Your task to perform on an android device: click on the proceed to checkout button and add the following address  Mr. abc , 123 gurugram mobile number 9999999999.
Image 0: 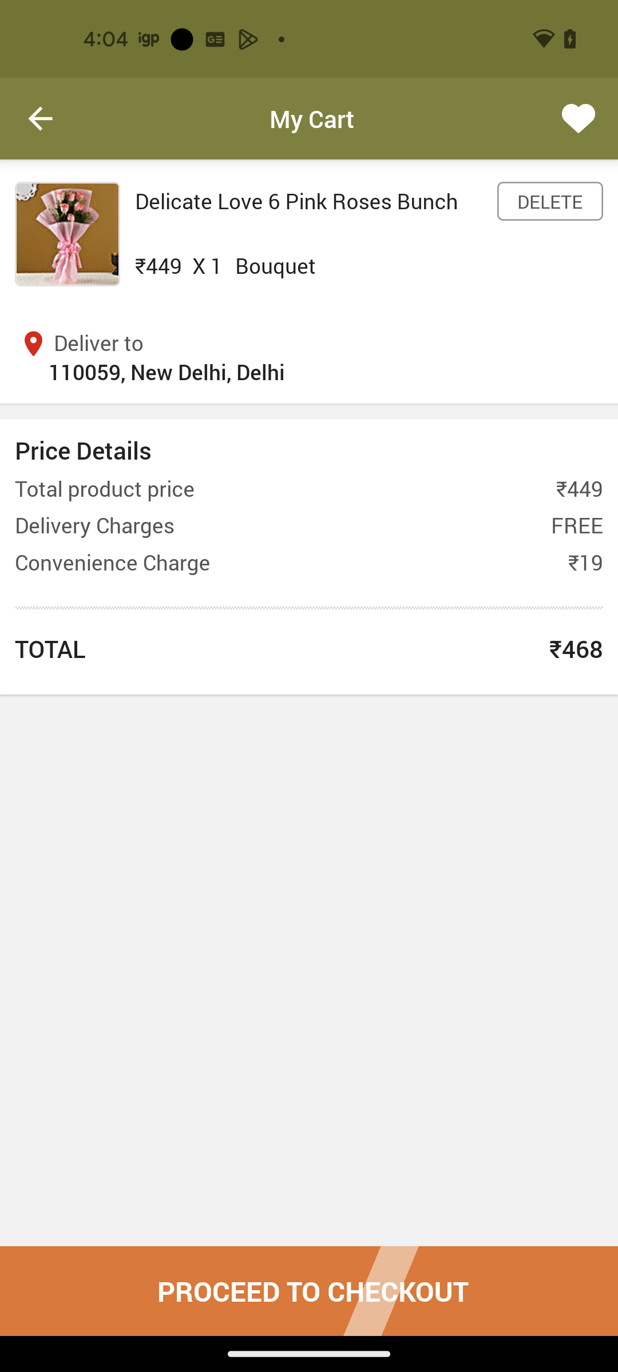
Click on the proceed to checkout button.
Step 0: click (386, 1311)
Image 1: 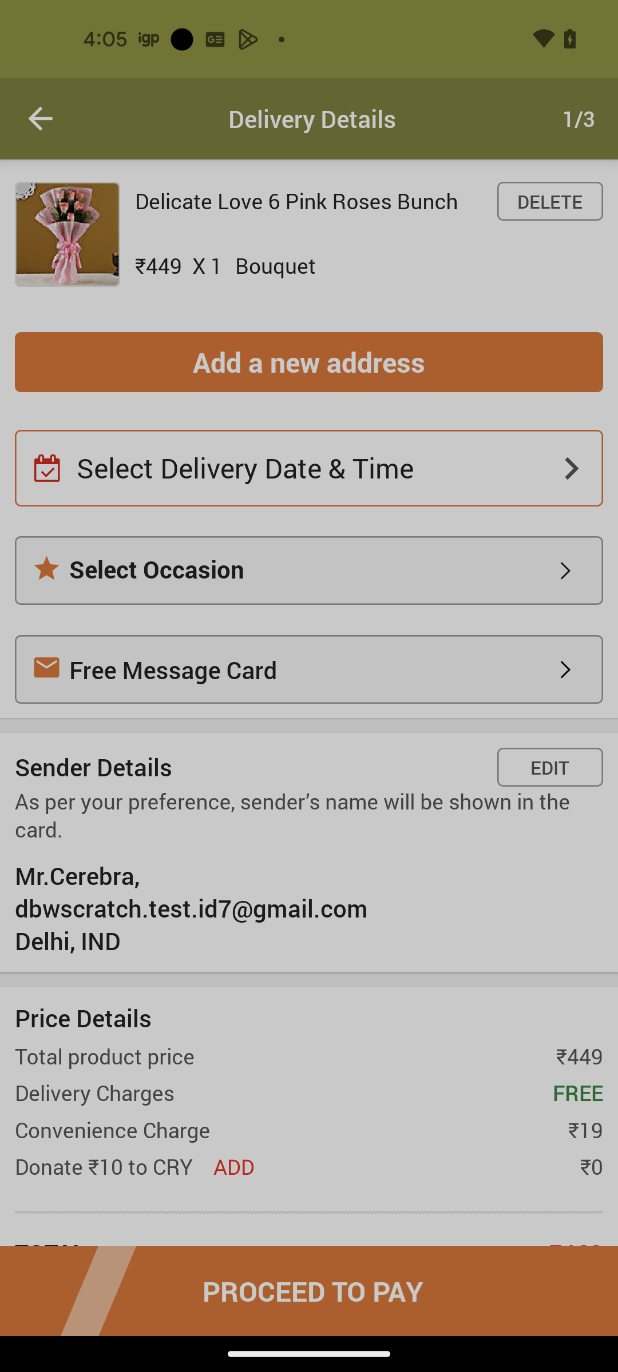
Click on the add a new address button.
Step 1: click (354, 349)
Image 2: 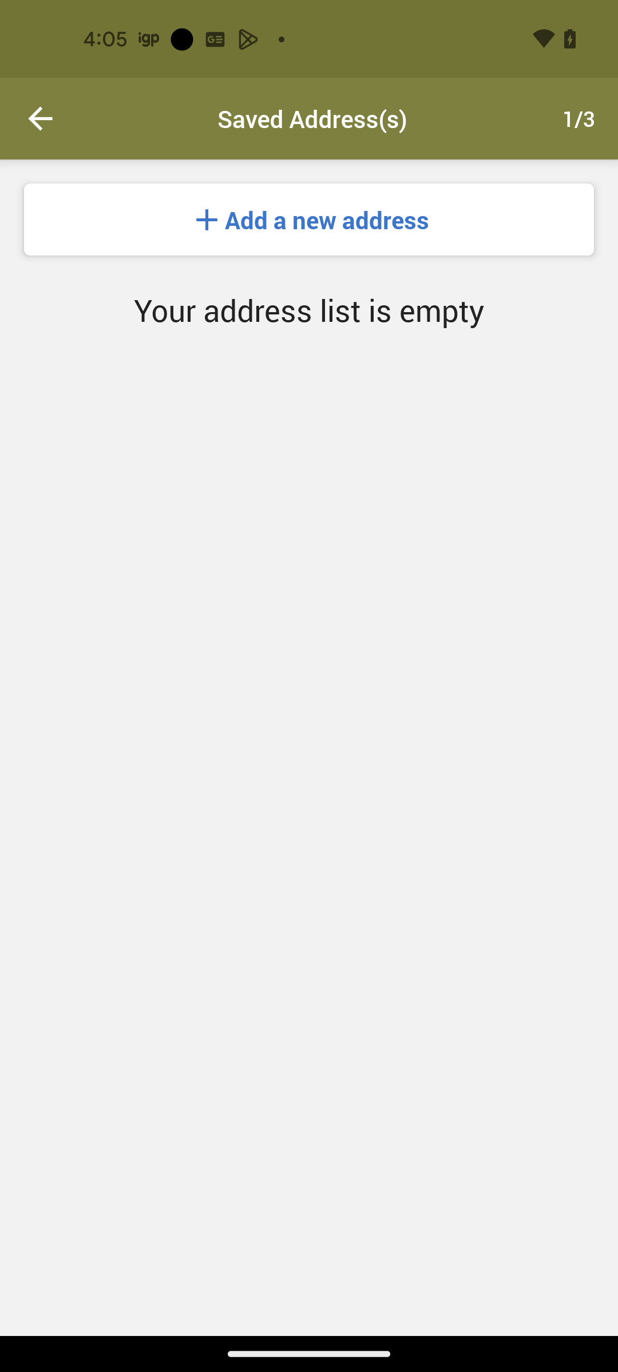
Again click on add a new address button.
Step 2: click (272, 221)
Image 3: 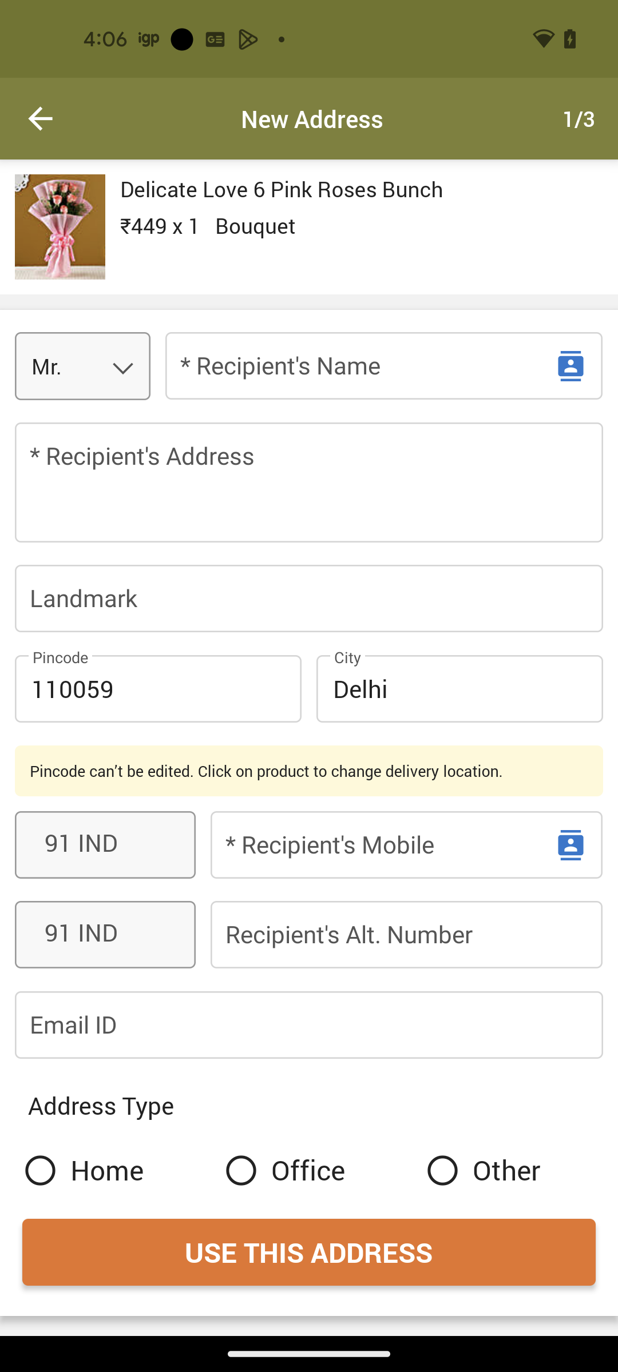
Click on the recipient name tab and type abc.
Step 3: click (280, 365)
Image 4: 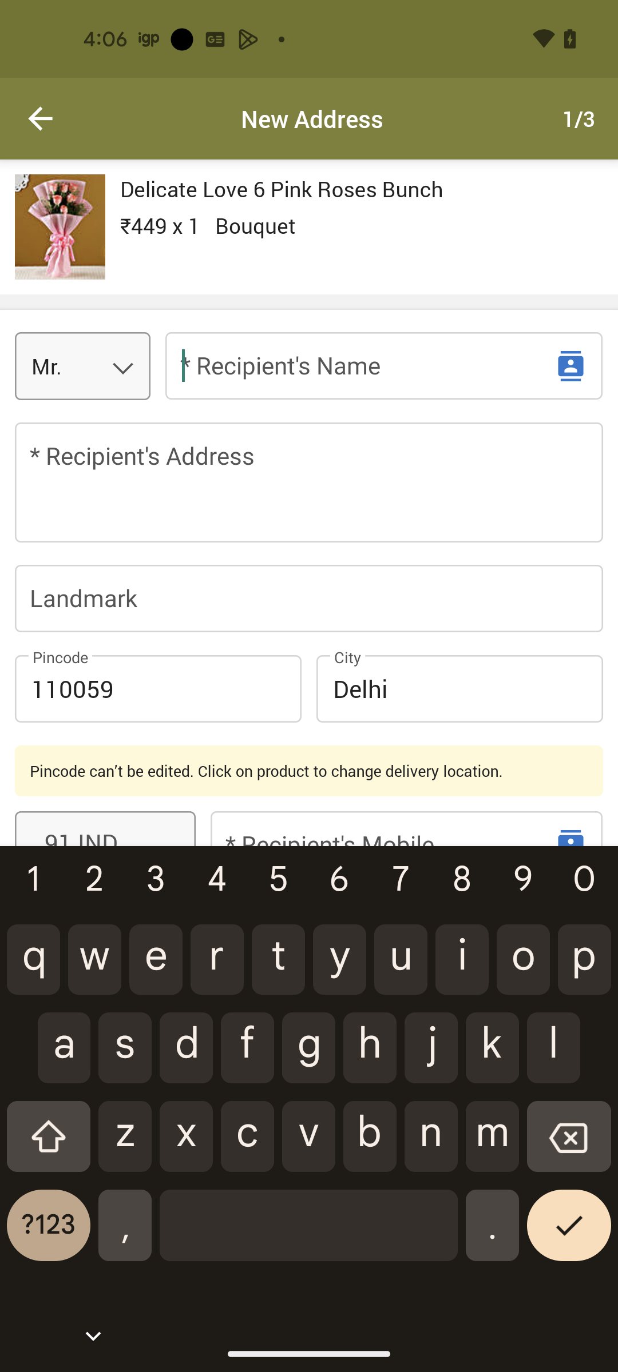
Click on the recipient name tab and type abc.
Step 4: type "abc"
Image 5: 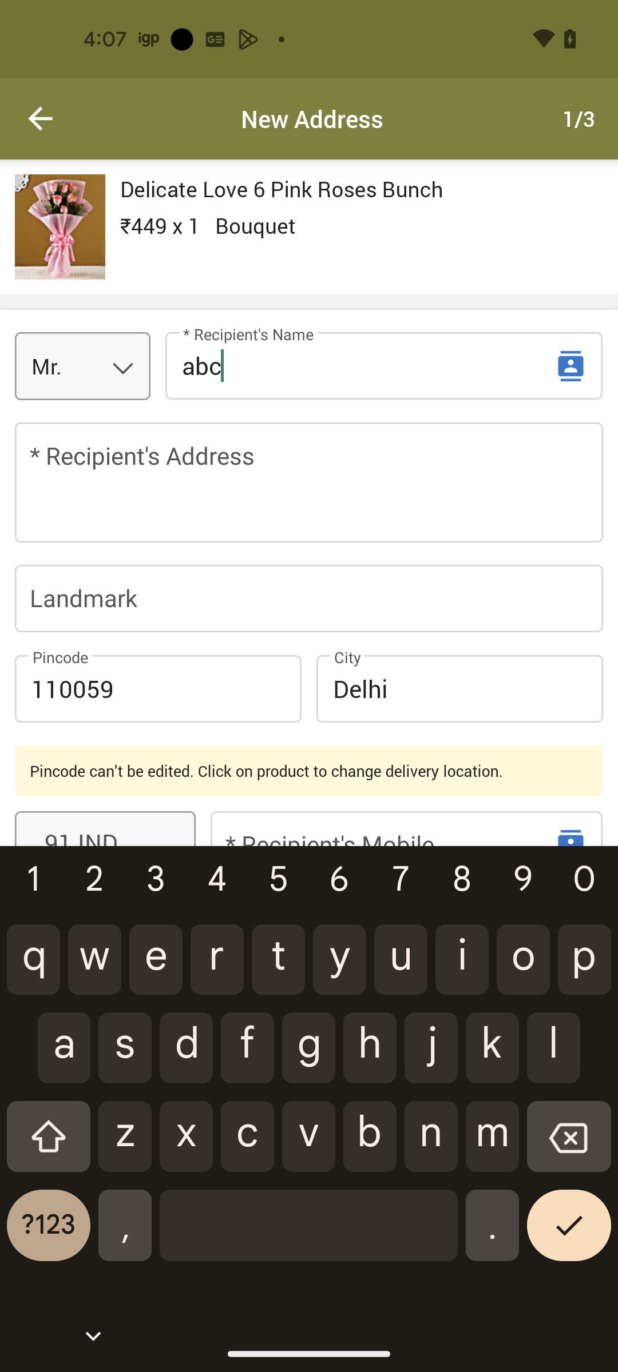
Click on the recipient address and type 123 gurugram.
Step 5: click (142, 481)
Image 6: 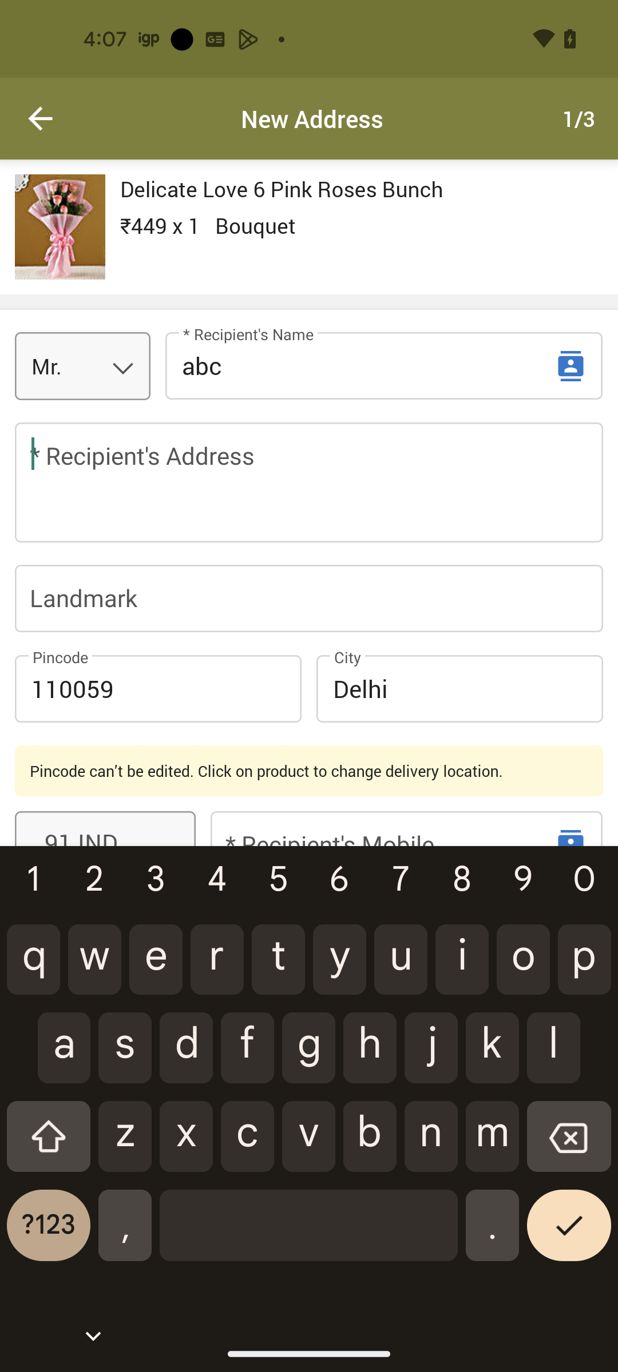
Click on the recipient address and type 123 gurugram.
Step 6: type "123 gurugram"
Image 7: 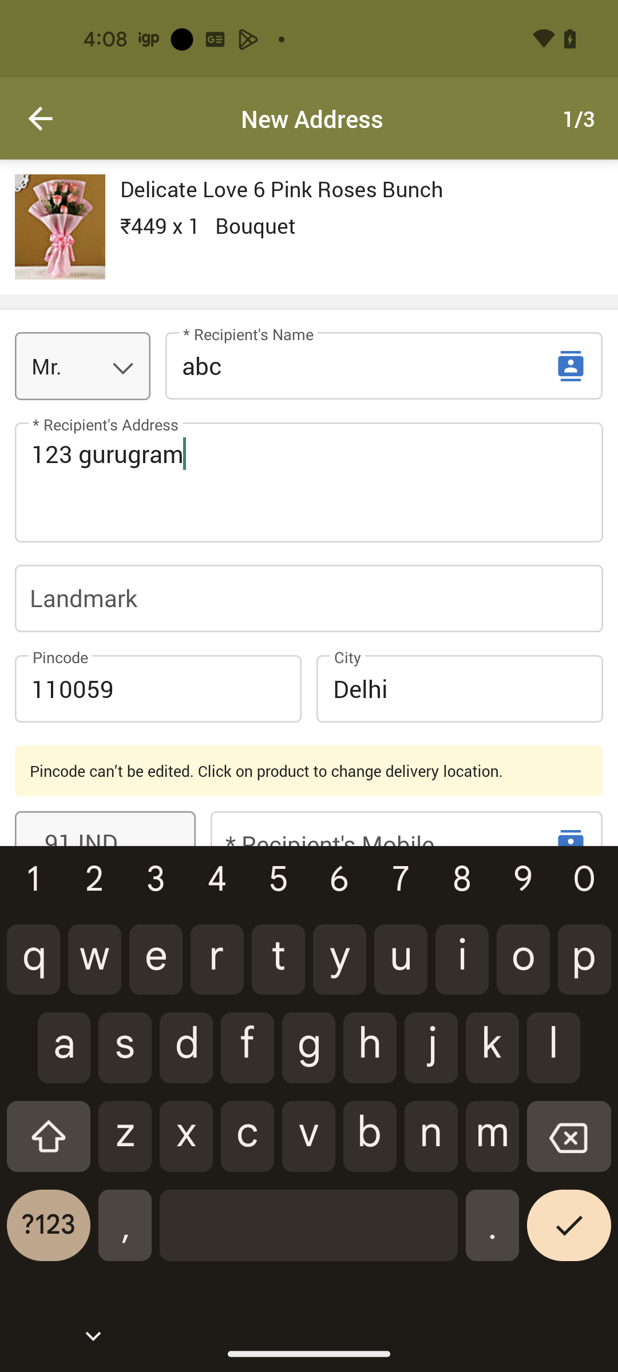
scroll down to view the full screen.
Step 7: scroll down
Image 8: 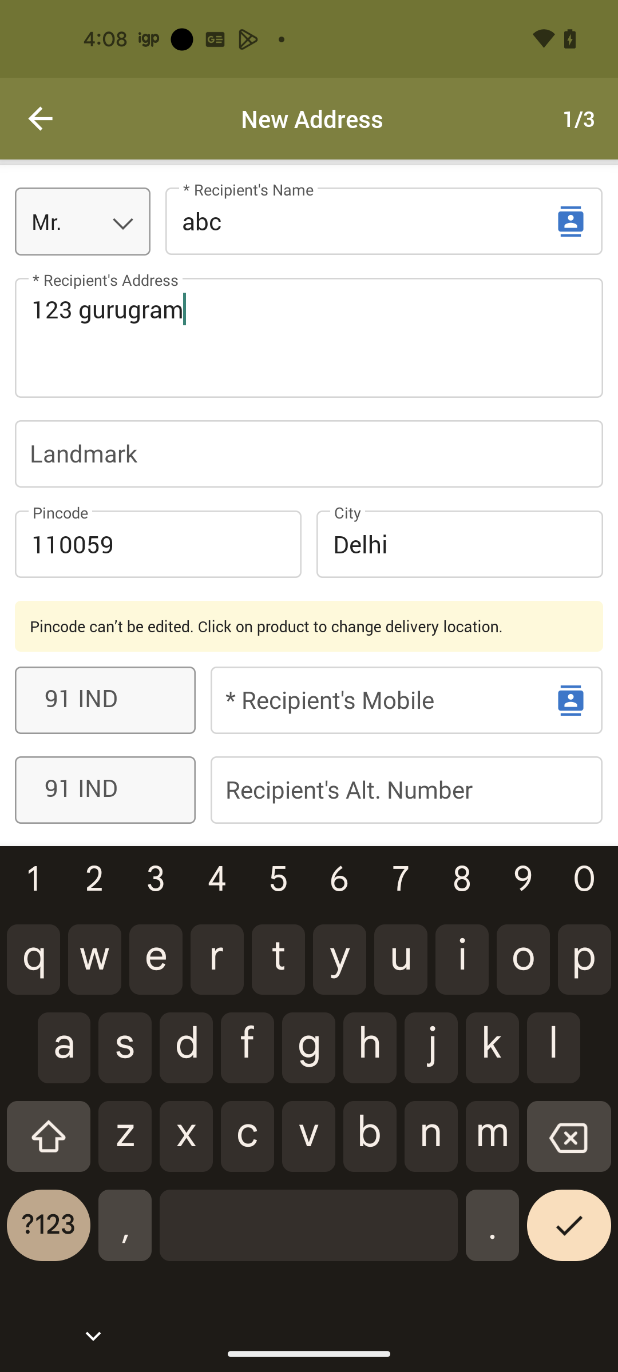
Click on recipient mobile and type 9999999999
Step 8: click (330, 700)
Image 9: 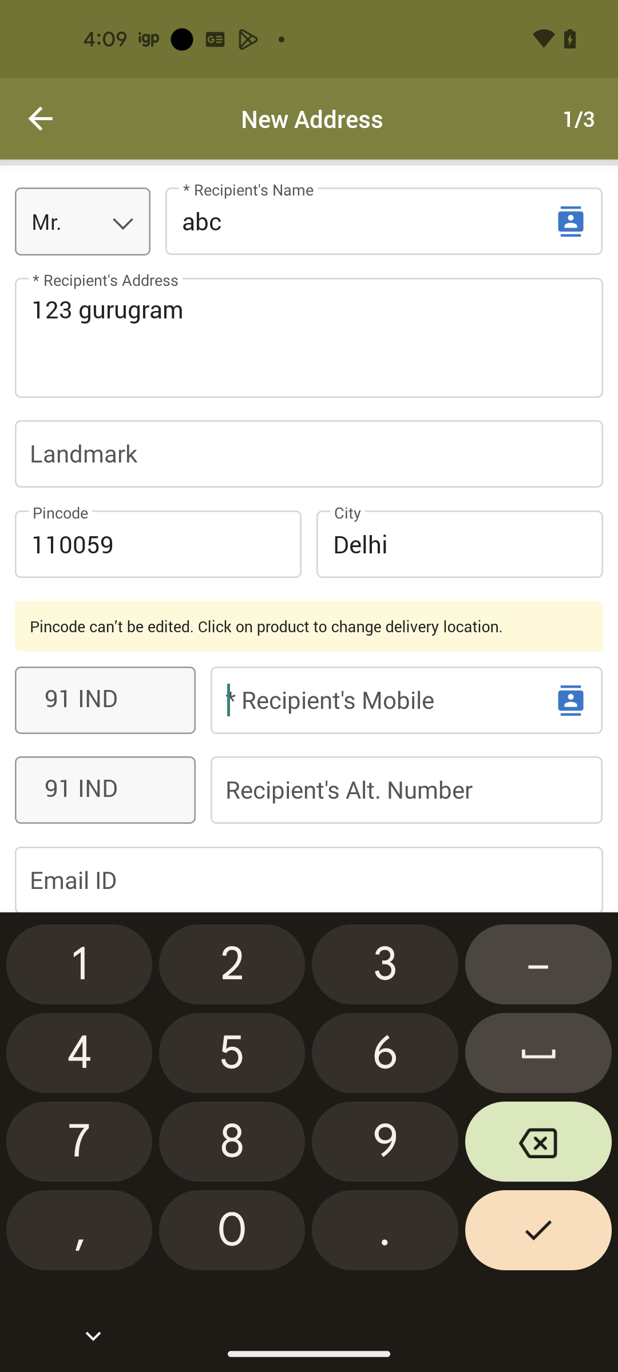
Click on recipient mobile and type 9999999999
Step 9: type "9999999999"
Image 10: 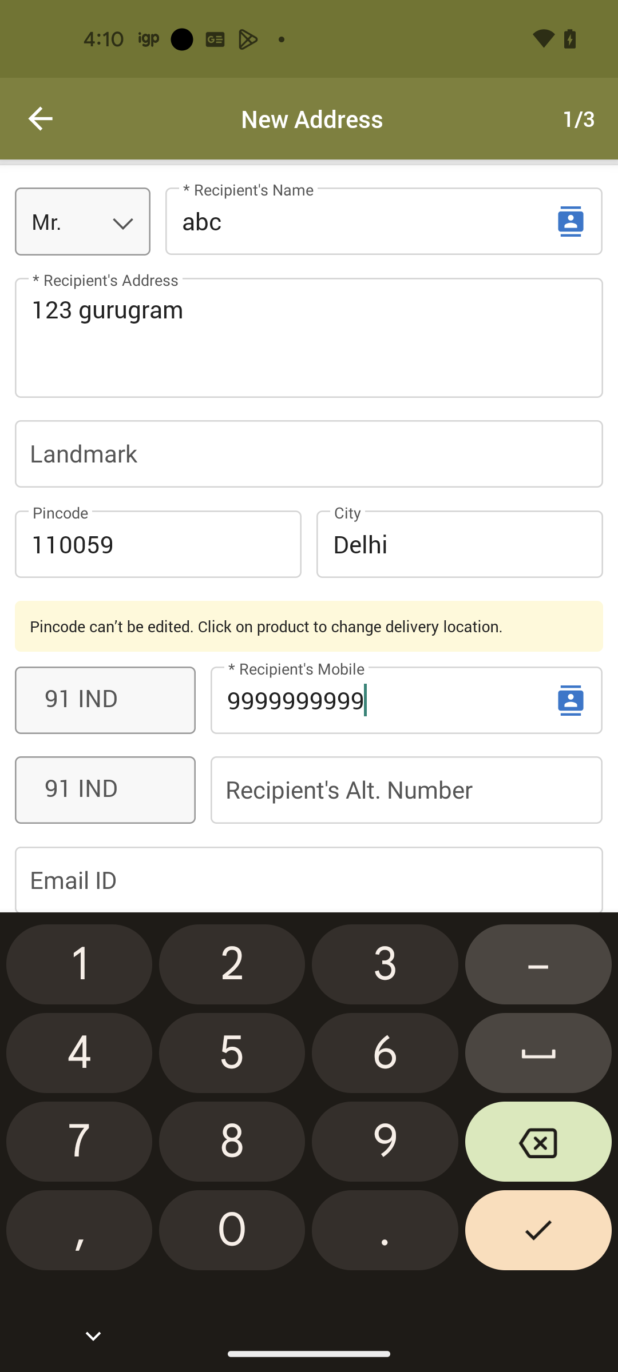
Close down the virtual keyboard .
Step 10: click (93, 1335)
Image 11: 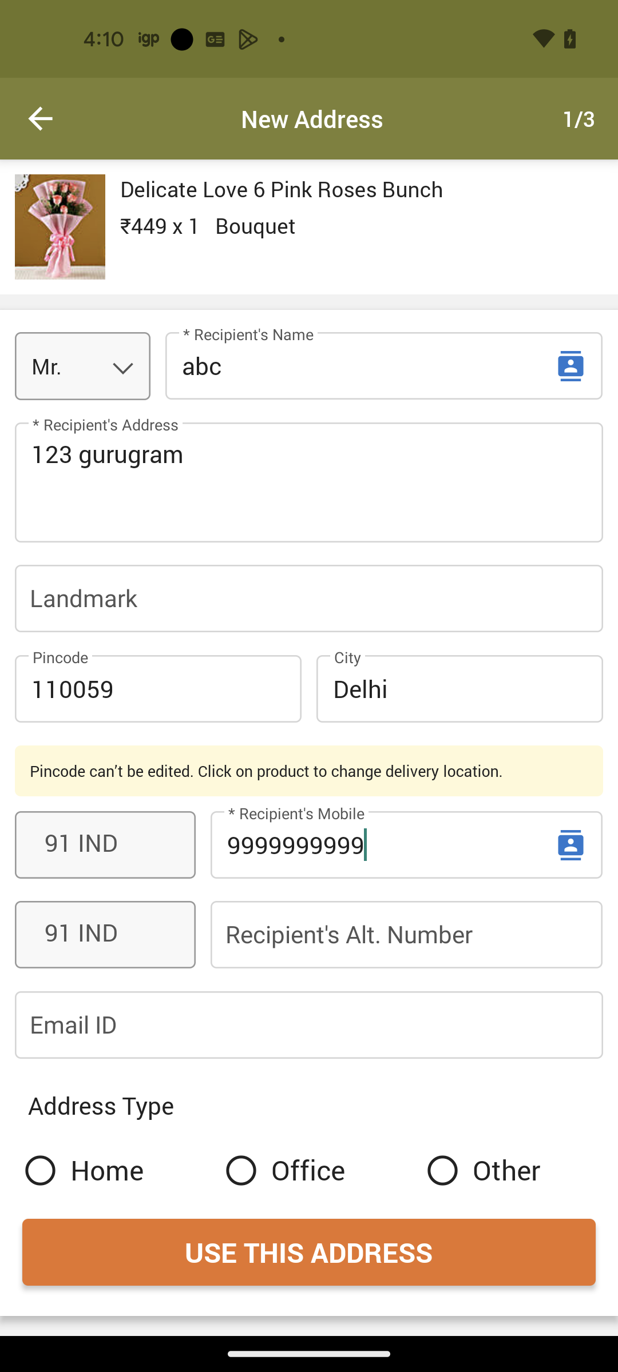
Click on the use this address.
Step 11: click (308, 1252)
Image 12: 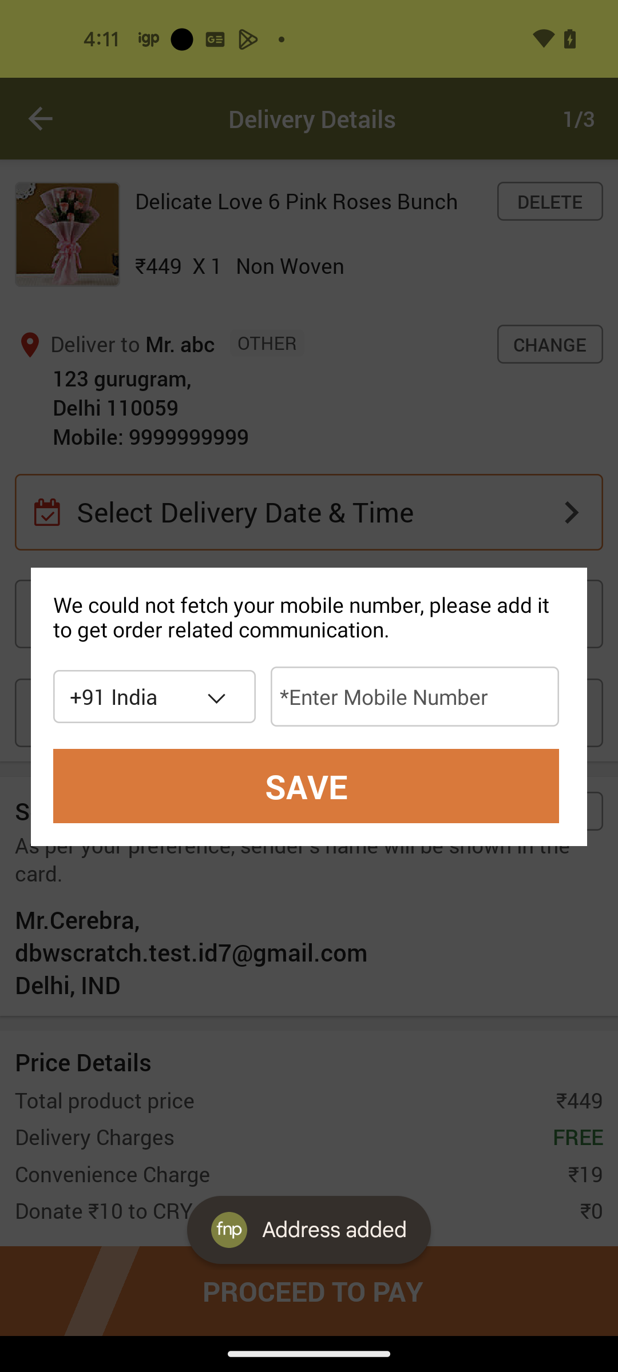
Click on the use this address.
Step 12: wait